Your task to perform on an android device: I'll be visiting Auckland, New Zealand for vacation next week and wanted to check the time zone for Auckland in the world clock and add the time clock for Auckland in the clock app.
Image 0: 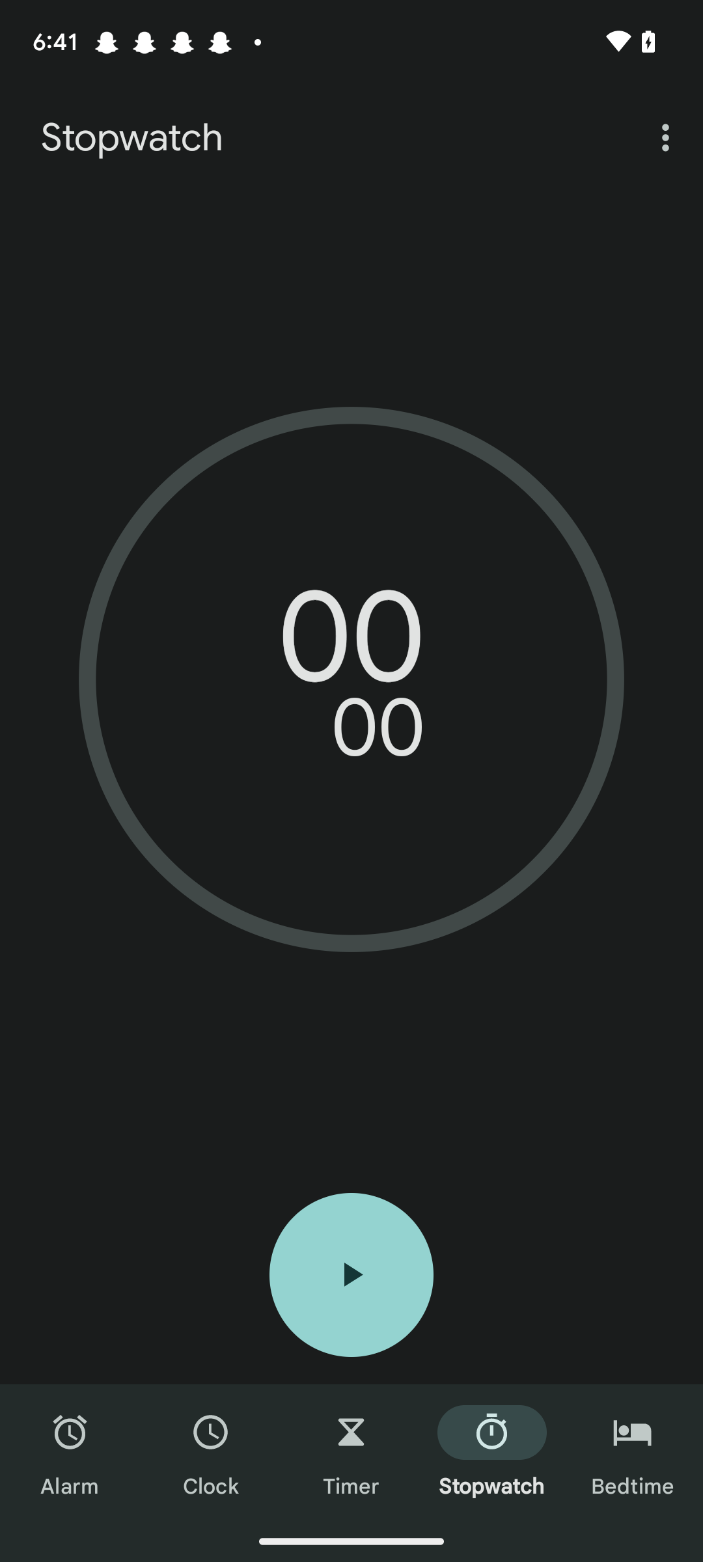
Click on the clock tab at the bottom of the screen
Step 0: click (211, 1453)
Image 1: 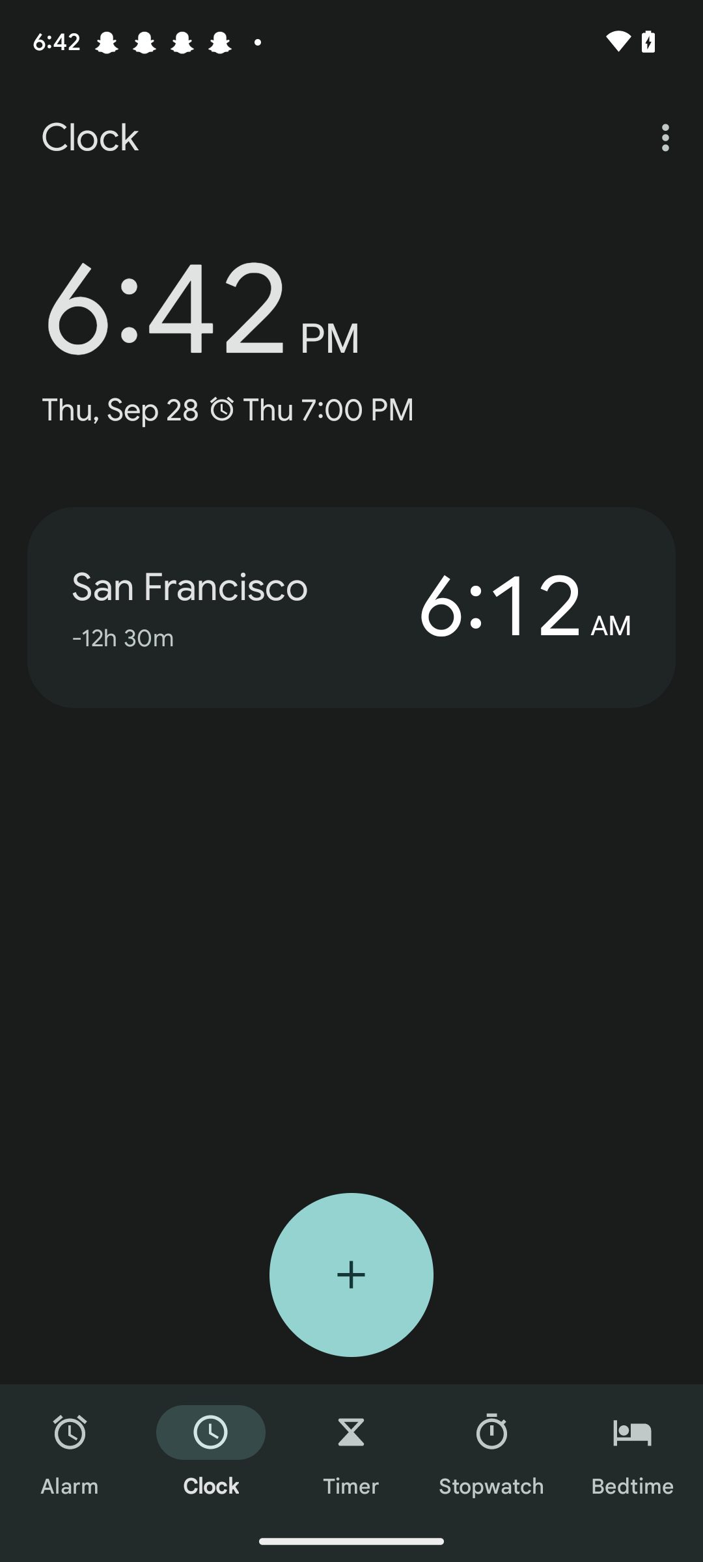
Click on the + icon at the bottom of the screen
Step 1: click (351, 1274)
Image 2: 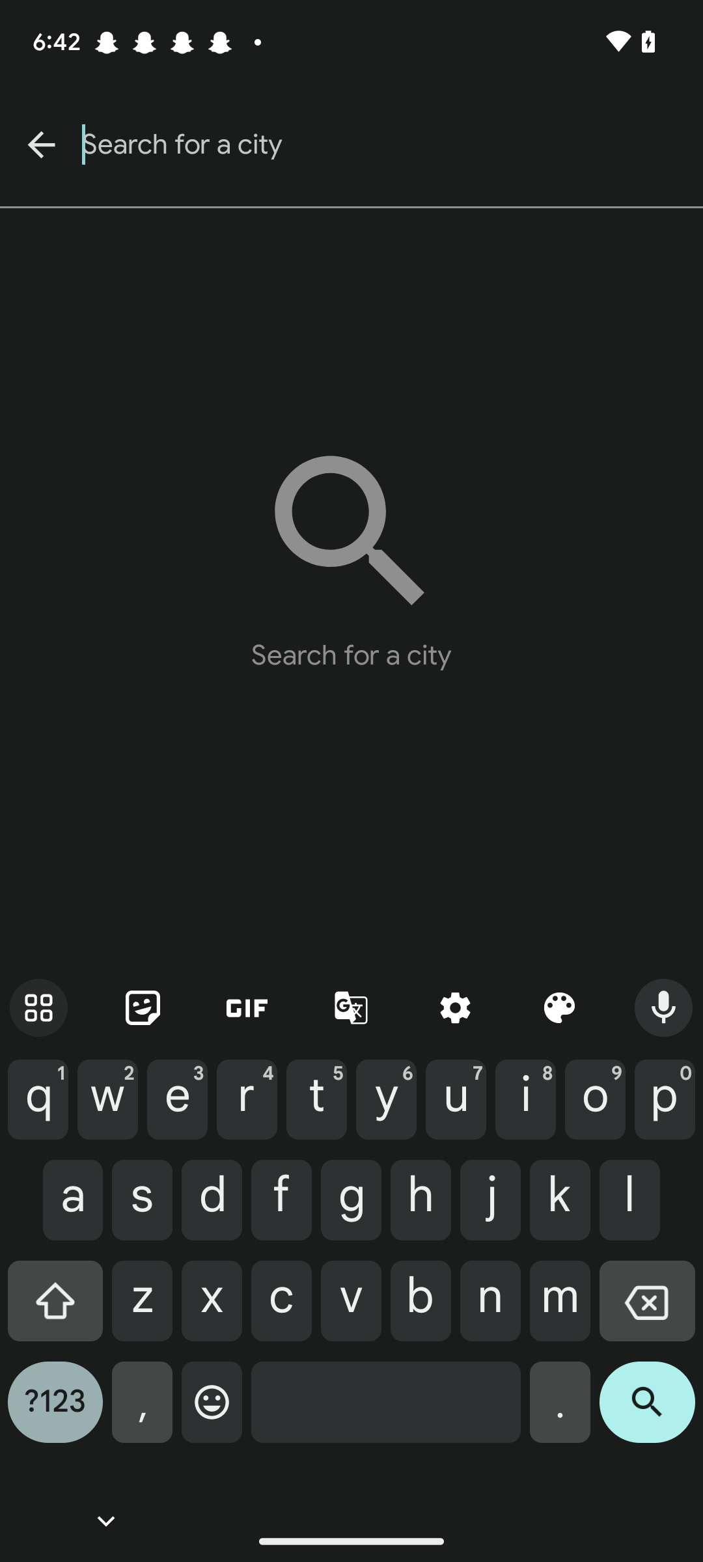
Search for Auckland, New Zealand 
Step 2: type "Auckland, New Zealand"
Image 3: 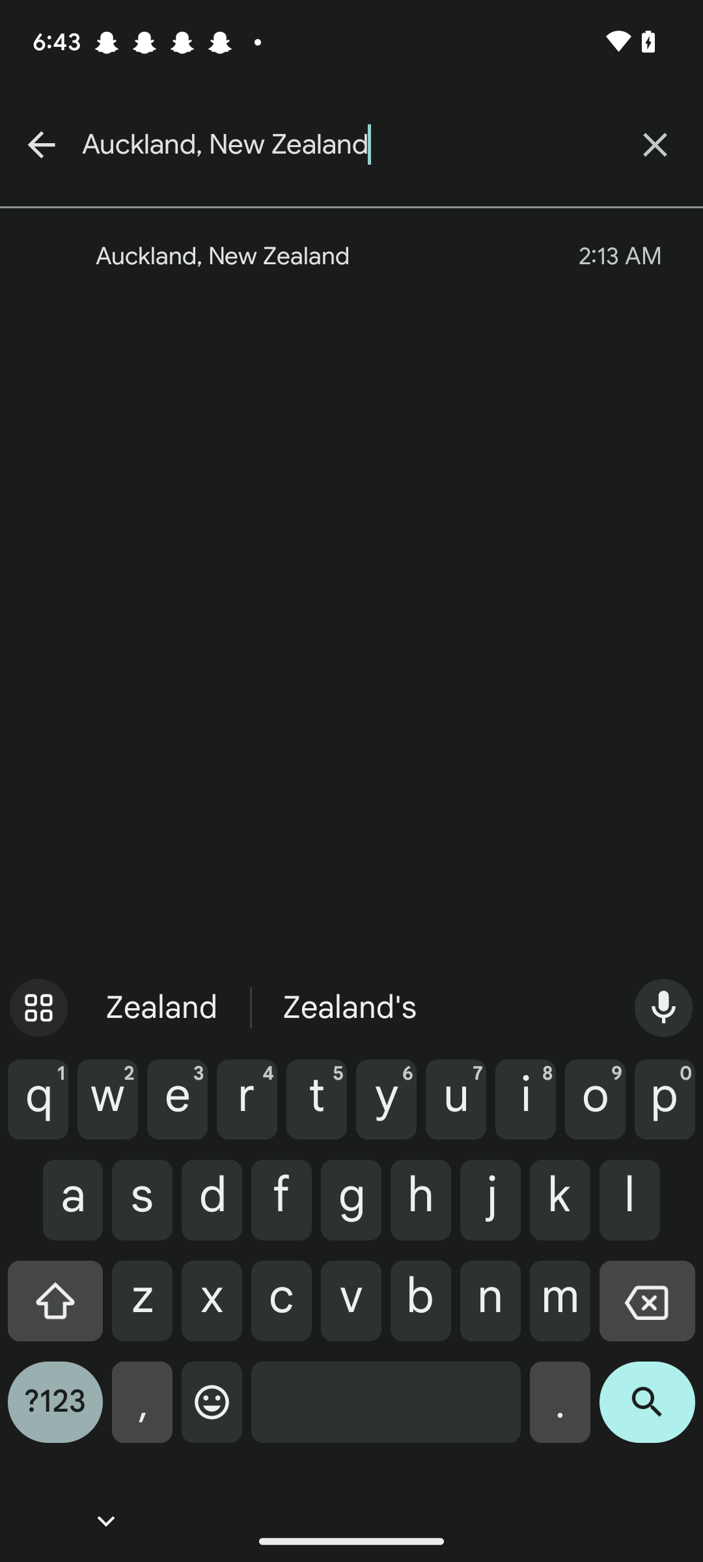
Click on the Auckland, New Zealand time
Step 3: click (310, 256)